Your task to perform on an android device: Track currency exchange rates of euros to USD in the past one month on the Currency Plus app.
Image 0: 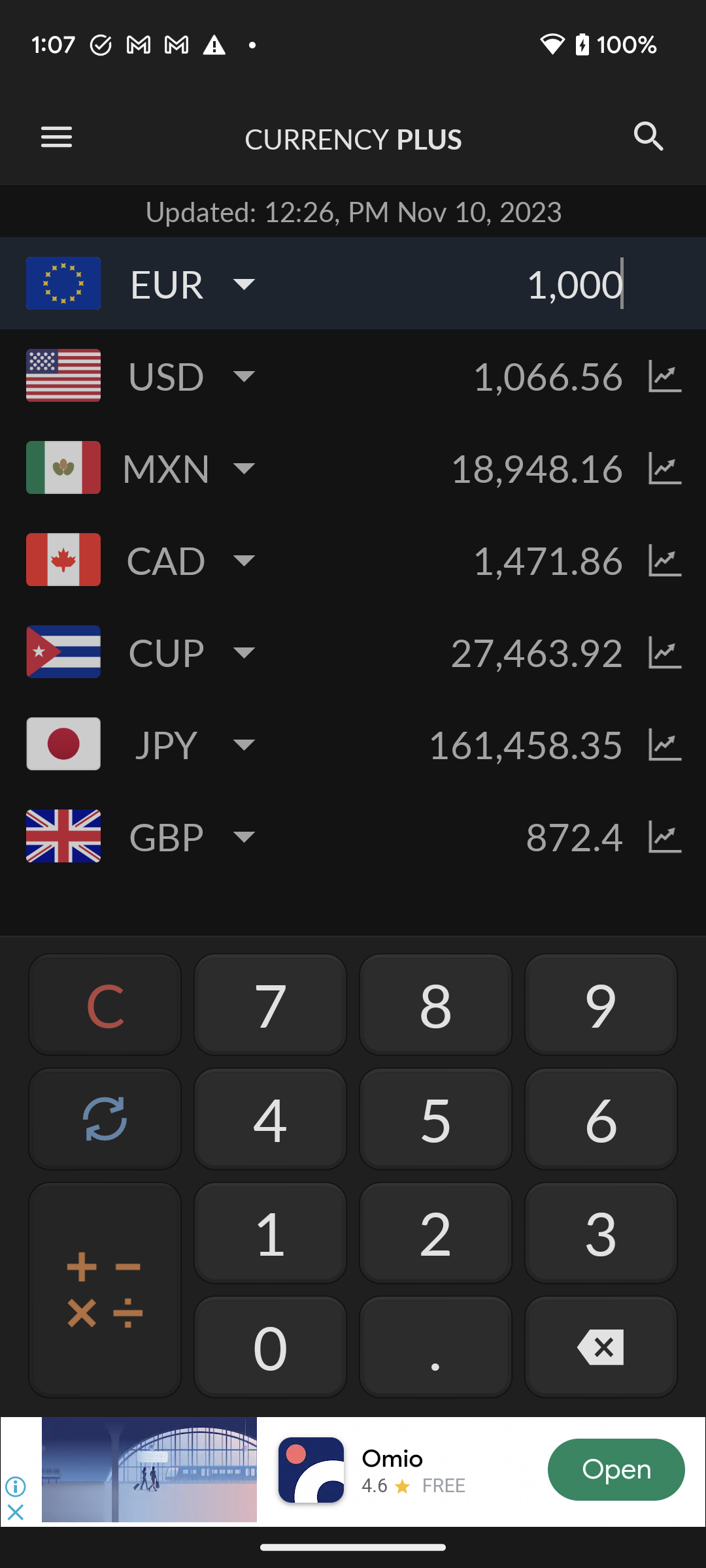
Click on the chart icon of the USD currency to view the currency exchange rates of past one month.
Step 0: click (666, 374)
Image 1: 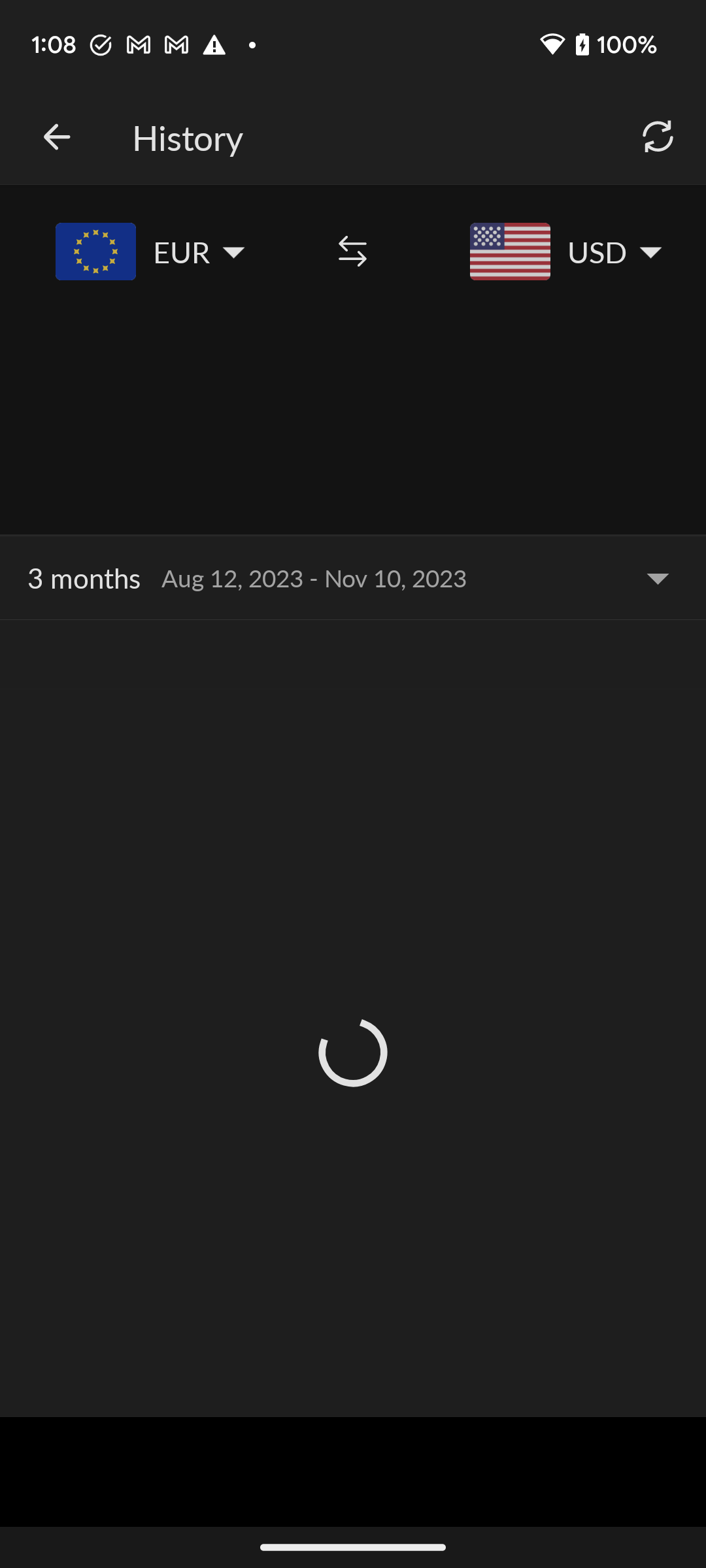
Click on the chart icon of the USD currency to view the currency exchange rates of past one month.
Step 1: wait
Image 2: 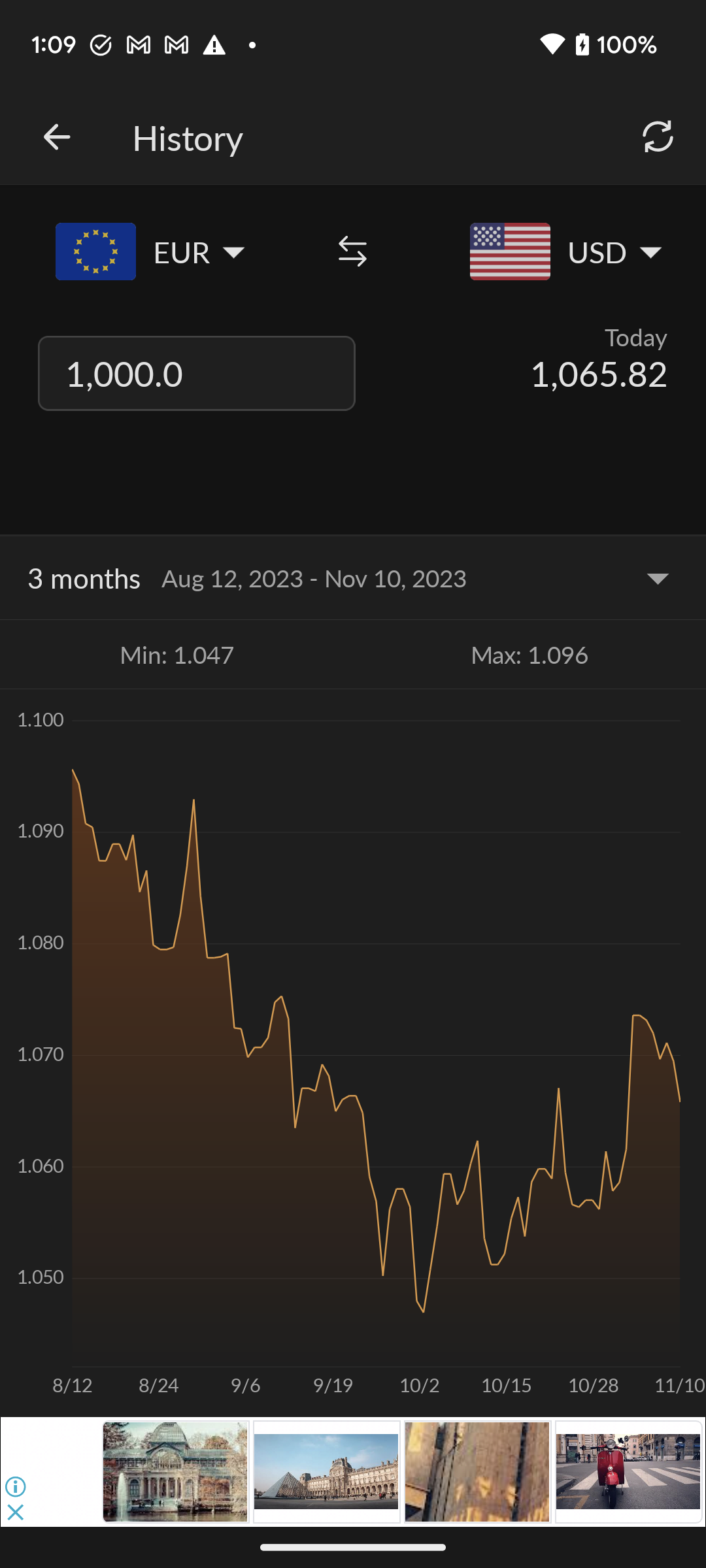
Click on the drop down button of three months.
Step 2: click (652, 581)